Your task to perform on an android device: Look for the text machine throughout the novel.
Image 0: 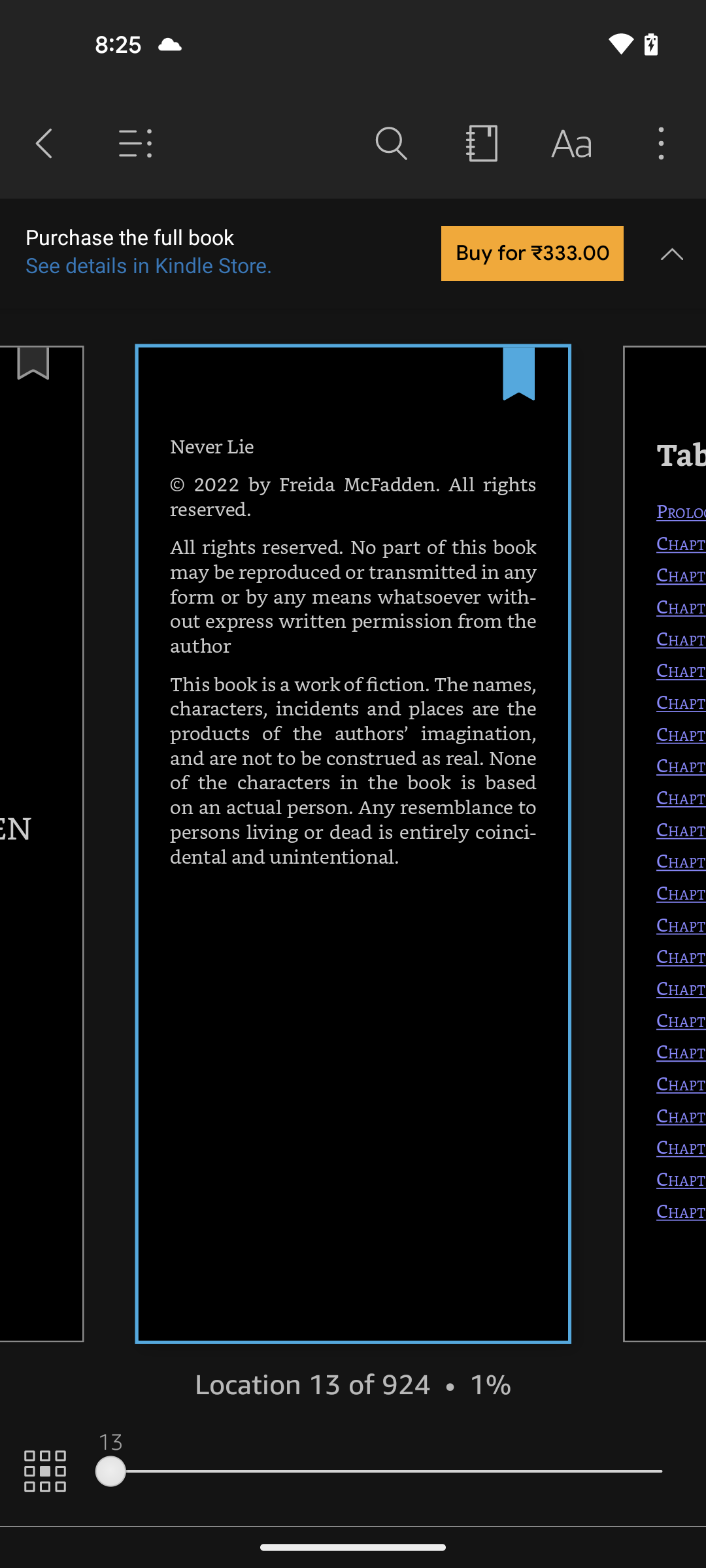
click on the search icon
Step 0: click (390, 144)
Image 1: 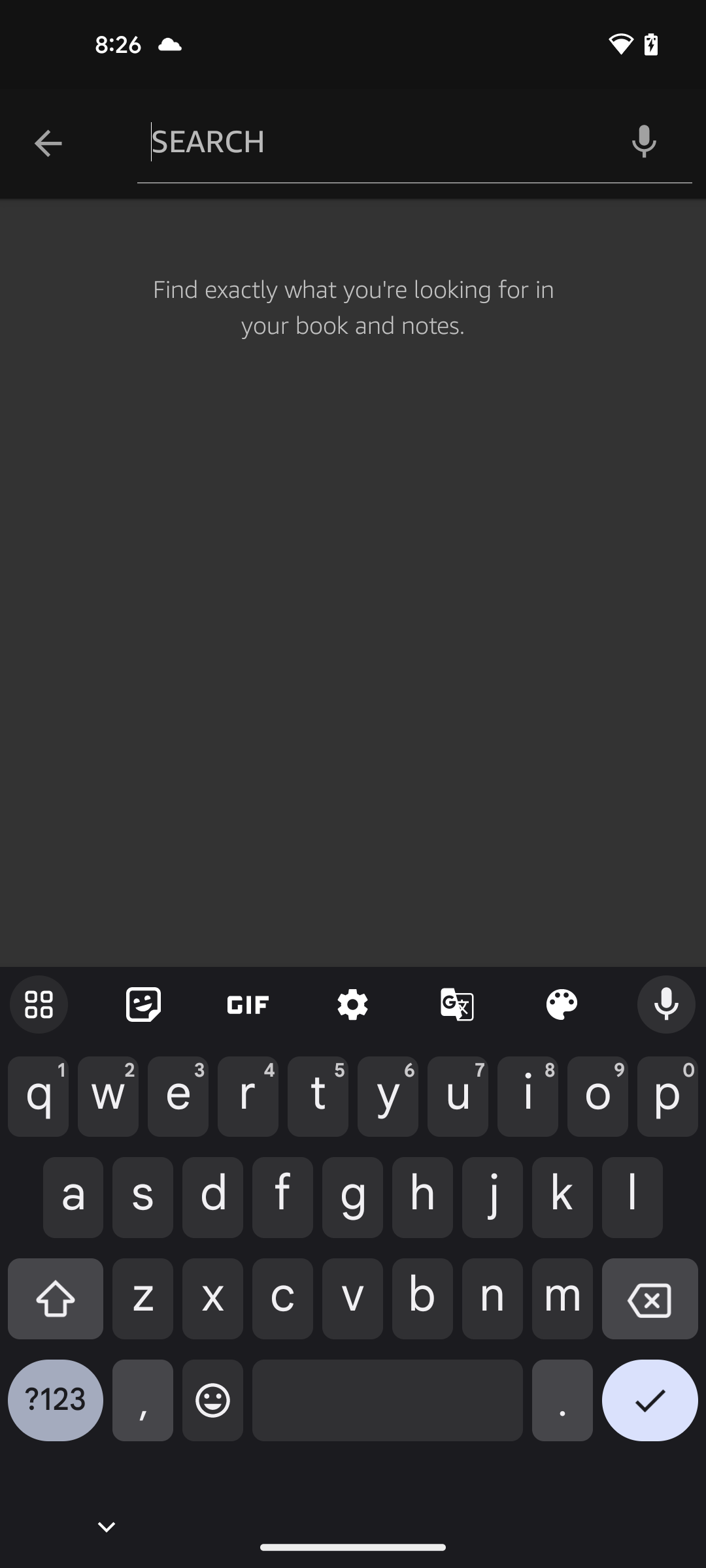
type text machine
Step 1: type "machine"
Image 2: 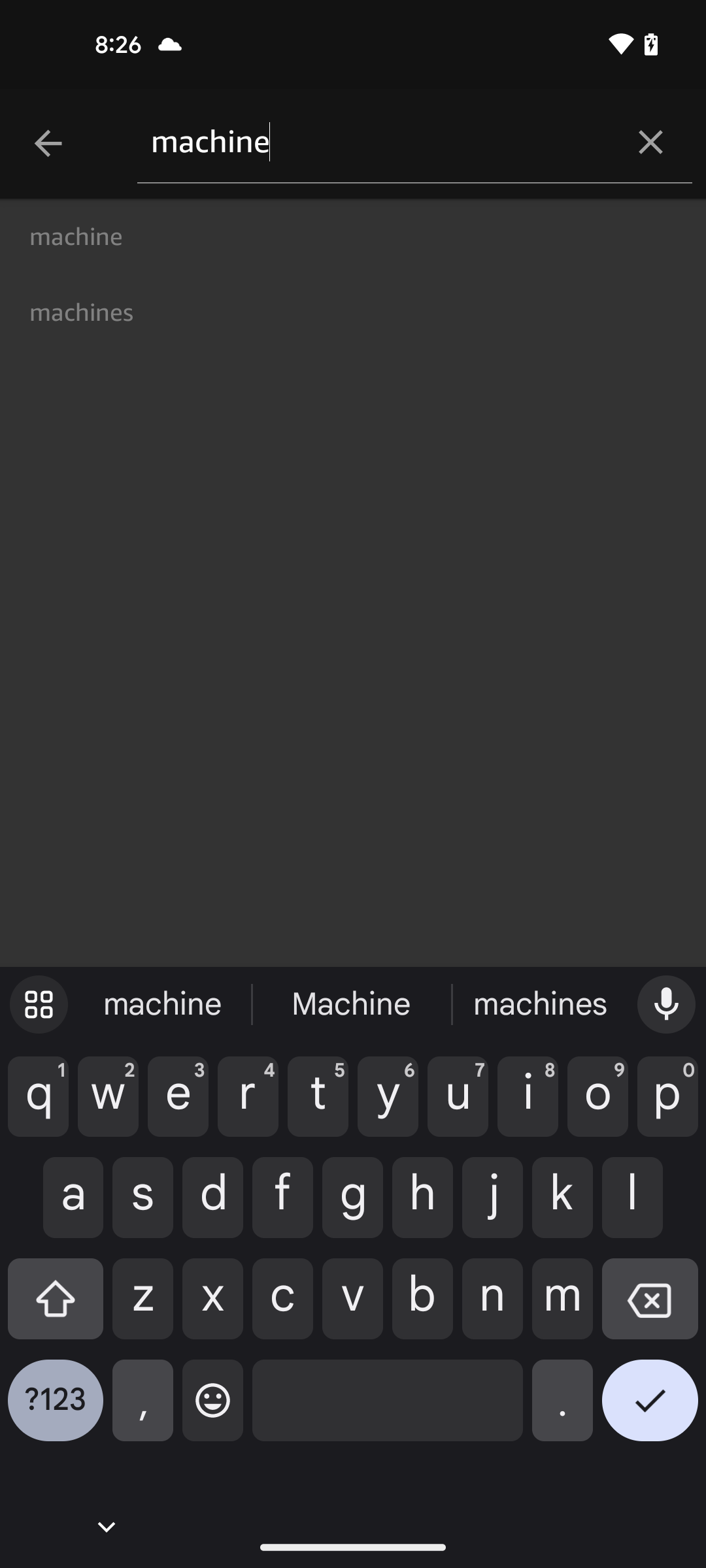
click on the tick icon
Step 2: click (650, 1410)